Your task to perform on an android device: Look for the impact hammer Drill machines in the tools and hardware category of the Shopclues app.
Image 0: 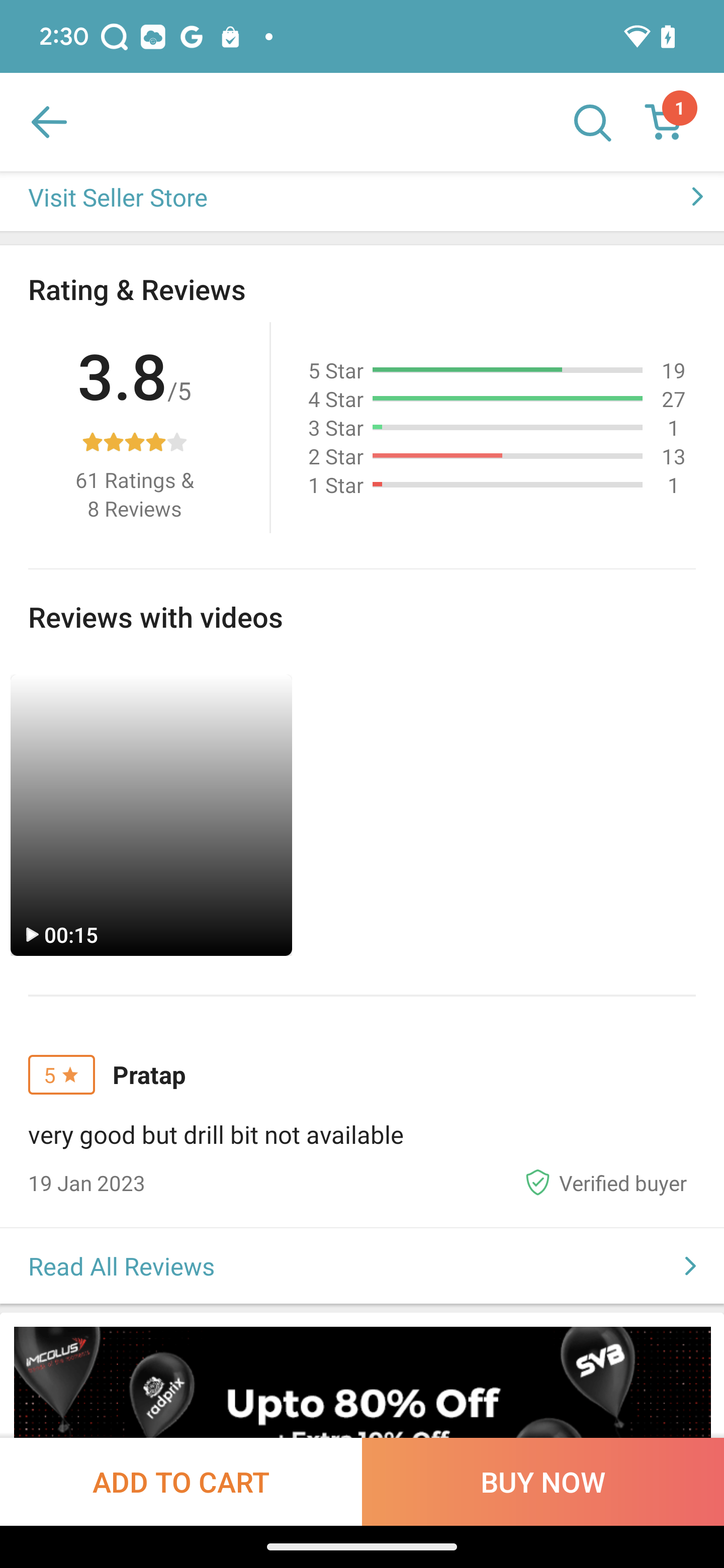
Go back to the previous page
Step 0: press back button
Image 1: 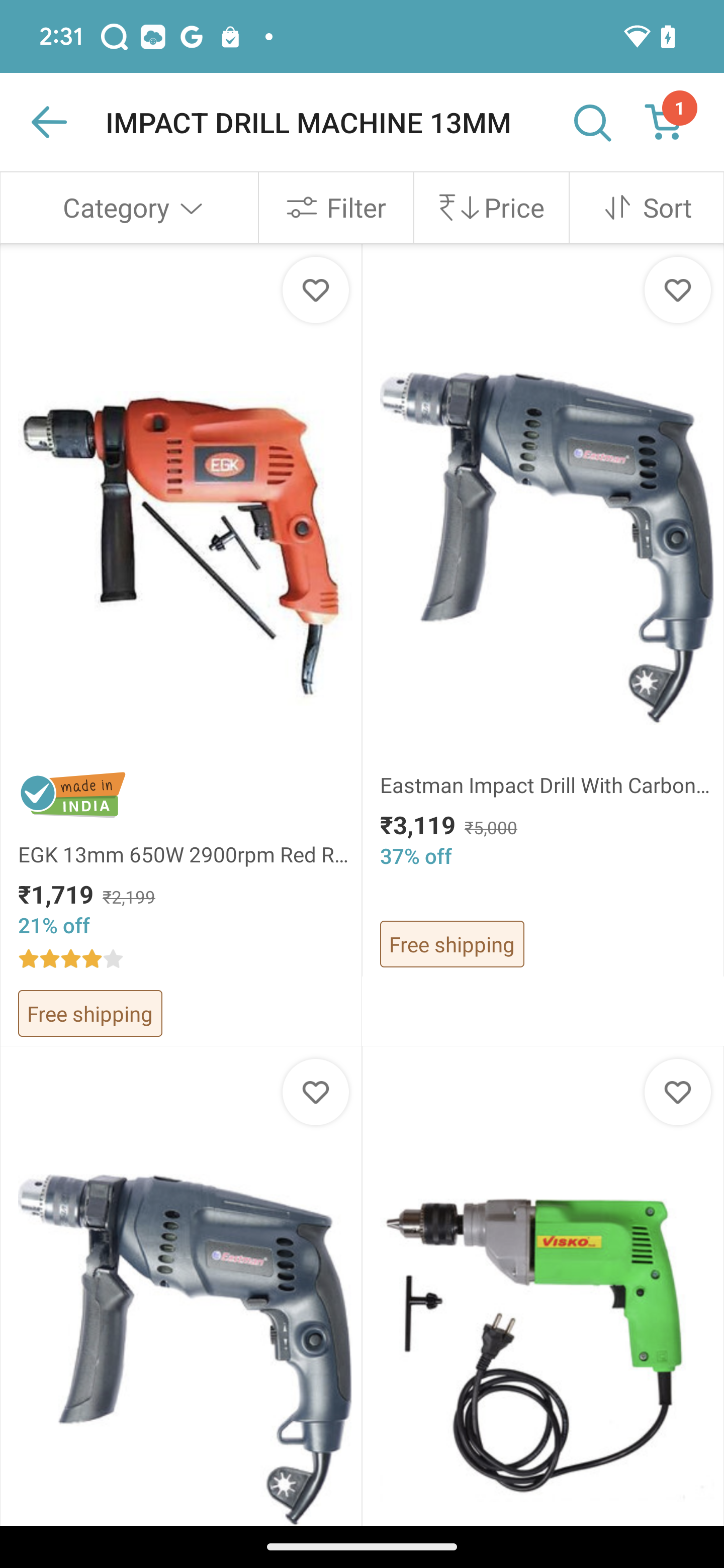
Click on the category option
Step 1: click (133, 207)
Image 2: 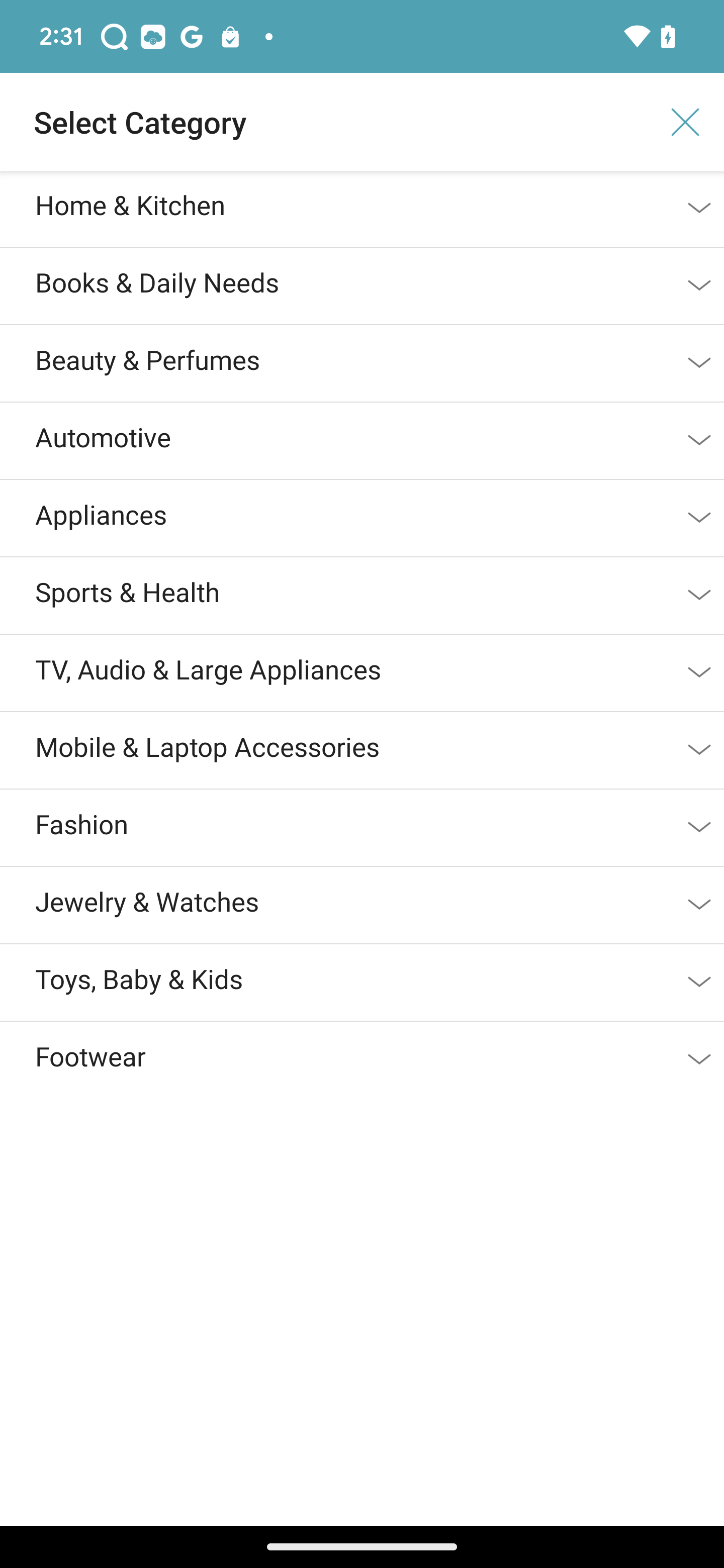
Click on the home and kitchen
Step 2: click (314, 205)
Image 3: 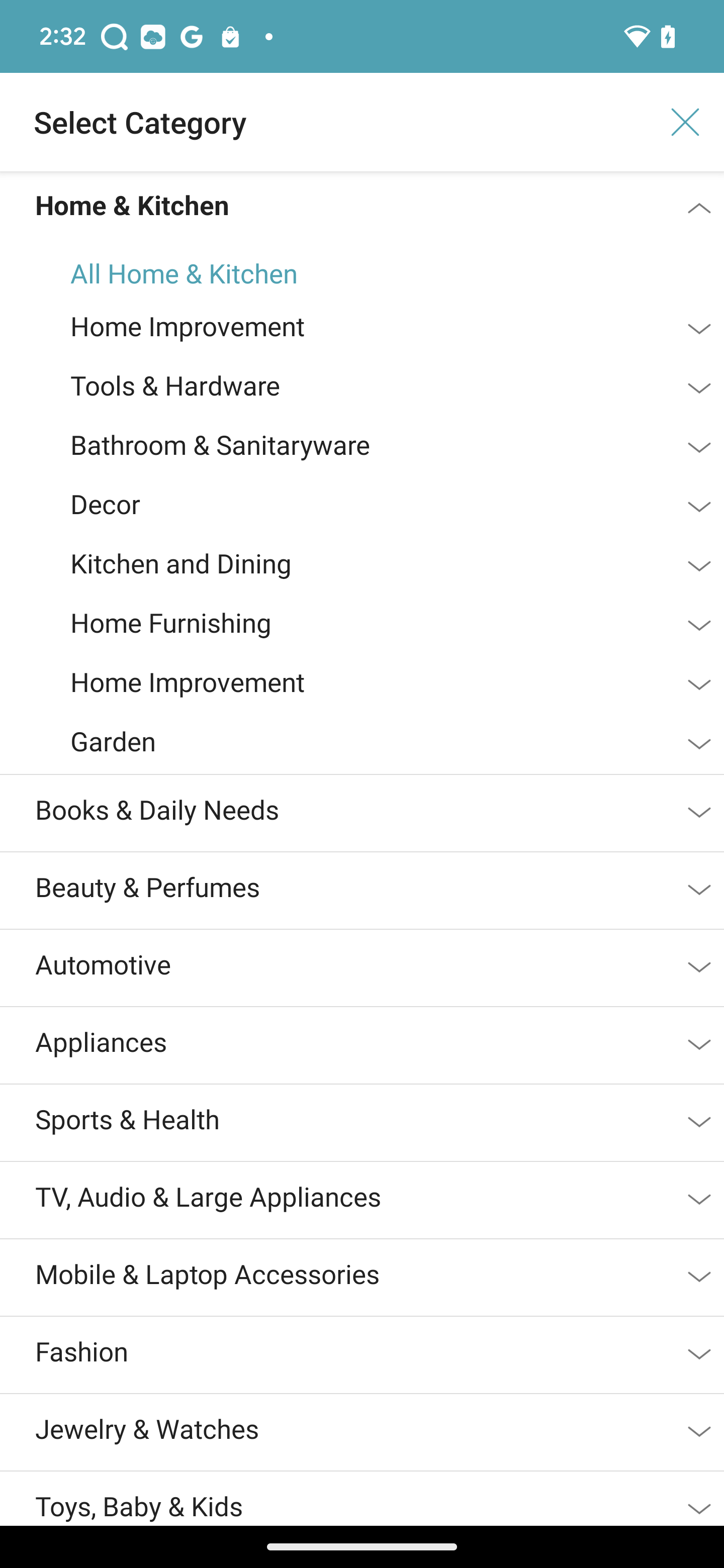
Click on the tools and hardware 
Step 3: click (314, 385)
Image 4: 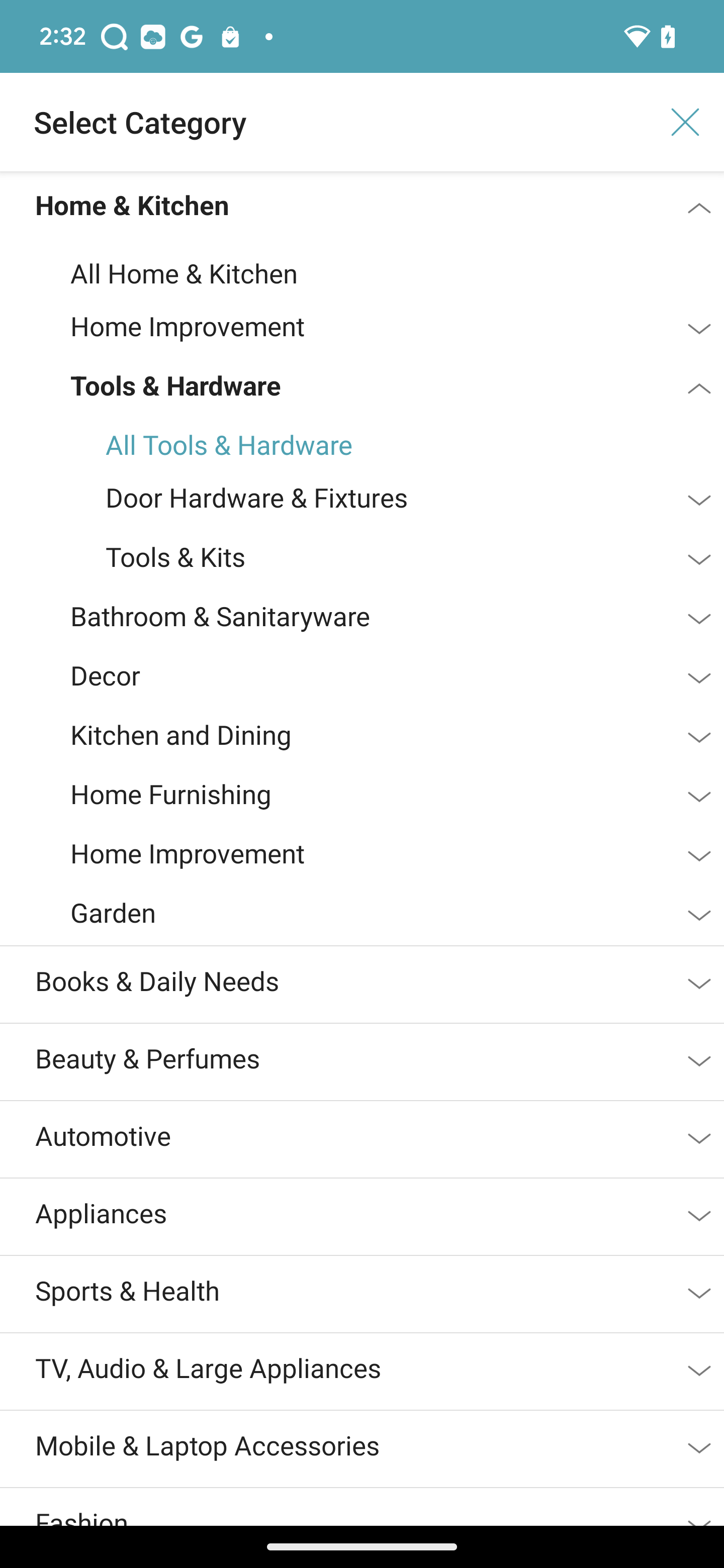
Click on the tools and hardware 
Step 4: wait